Your task to perform on an android device: Open the Martinoz Pizza app then browse for a Awesome Blossom pizza.
Image 0: 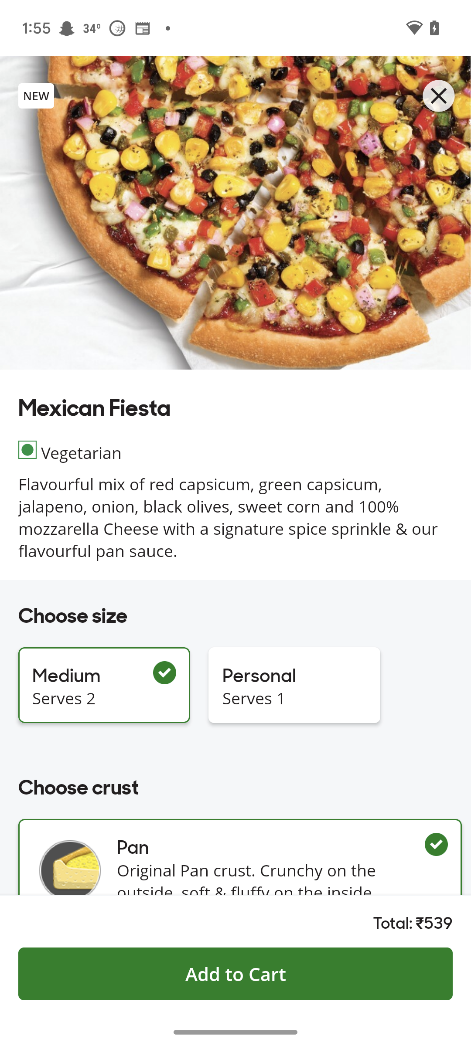
Open the Martinoz Pizza app
Step 0: open app "Martinoz Pizza"
Image 1: 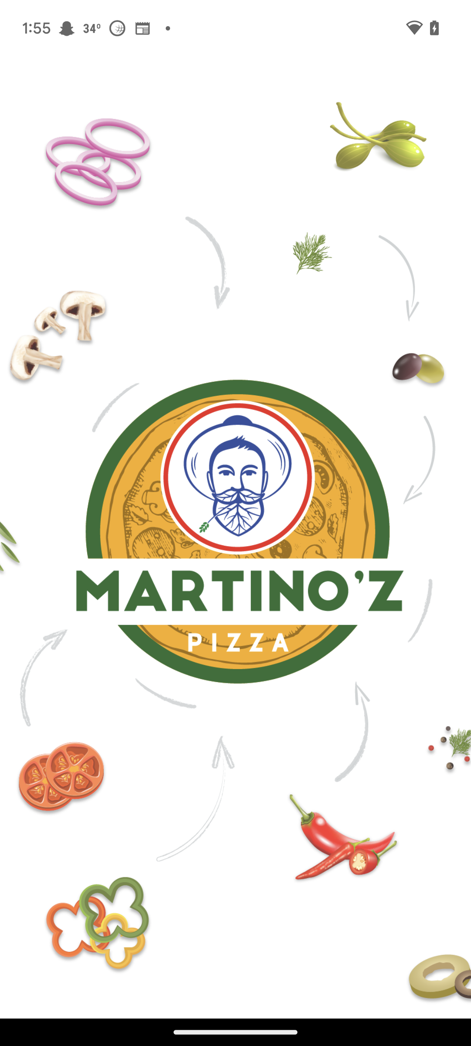
Open the Martinoz Pizza app
Step 1: wait
Image 2: 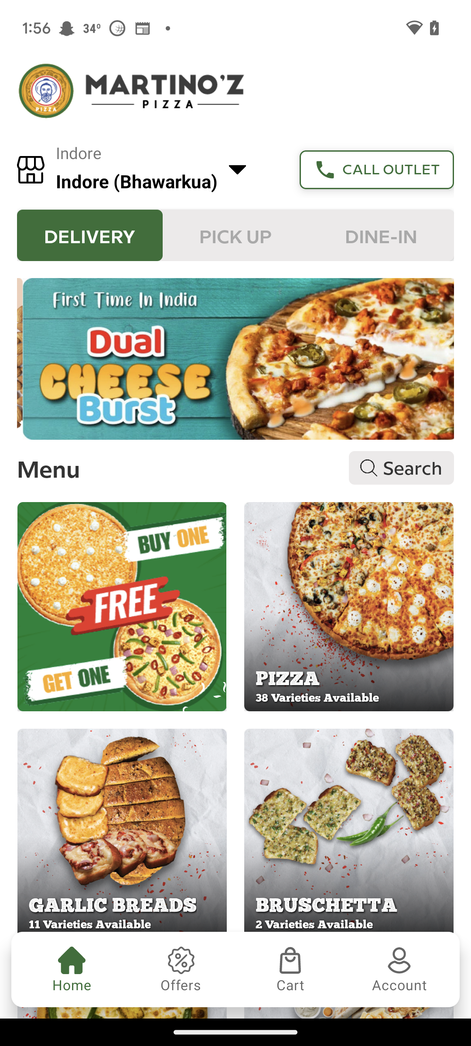
click on the pizza menu
Step 2: click (348, 606)
Image 3: 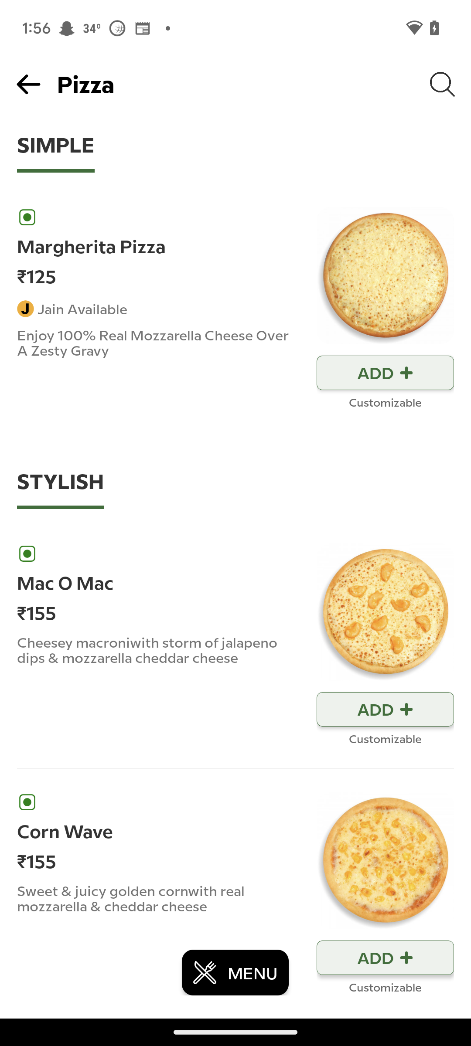
Swipe up to view Awesome Blossom pizza
Step 3: scroll down
Image 4: 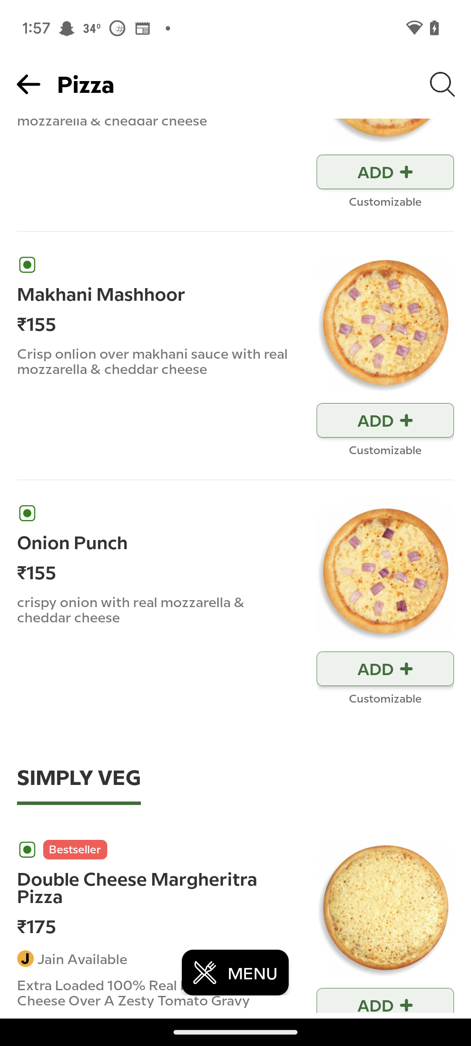
Swipe up to view Awesome Blossom pizza
Step 4: scroll down
Image 5: 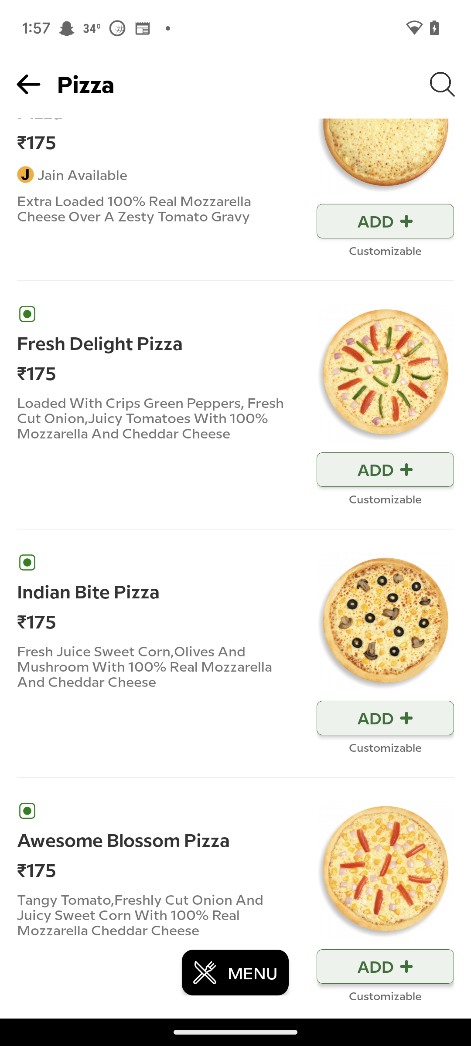
Open the Awesome Blossom pizza
Step 5: click (123, 839)
Image 6: 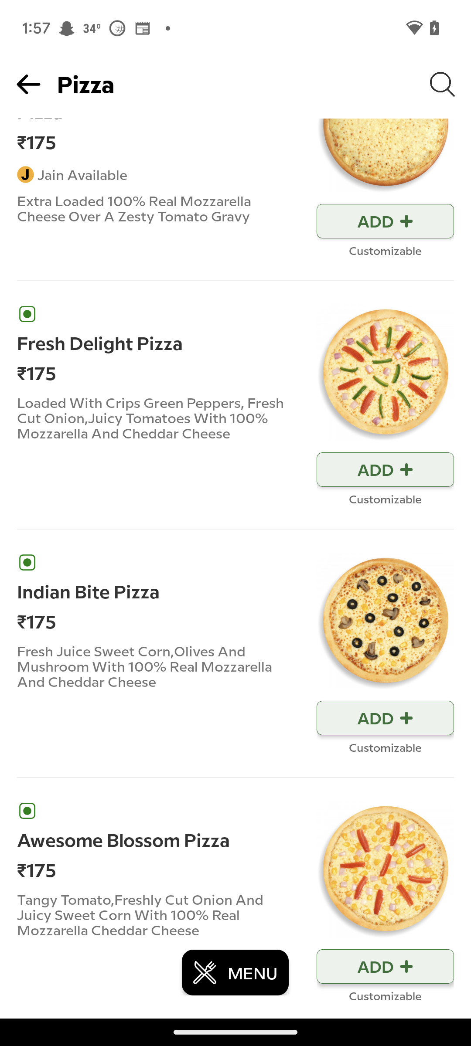
Open the Awesome Blossom pizza
Step 6: wait